Your task to perform on an android device: I want to buy black jeans for myself from the Adidas app. Search for black jeans on the app.
Image 0: 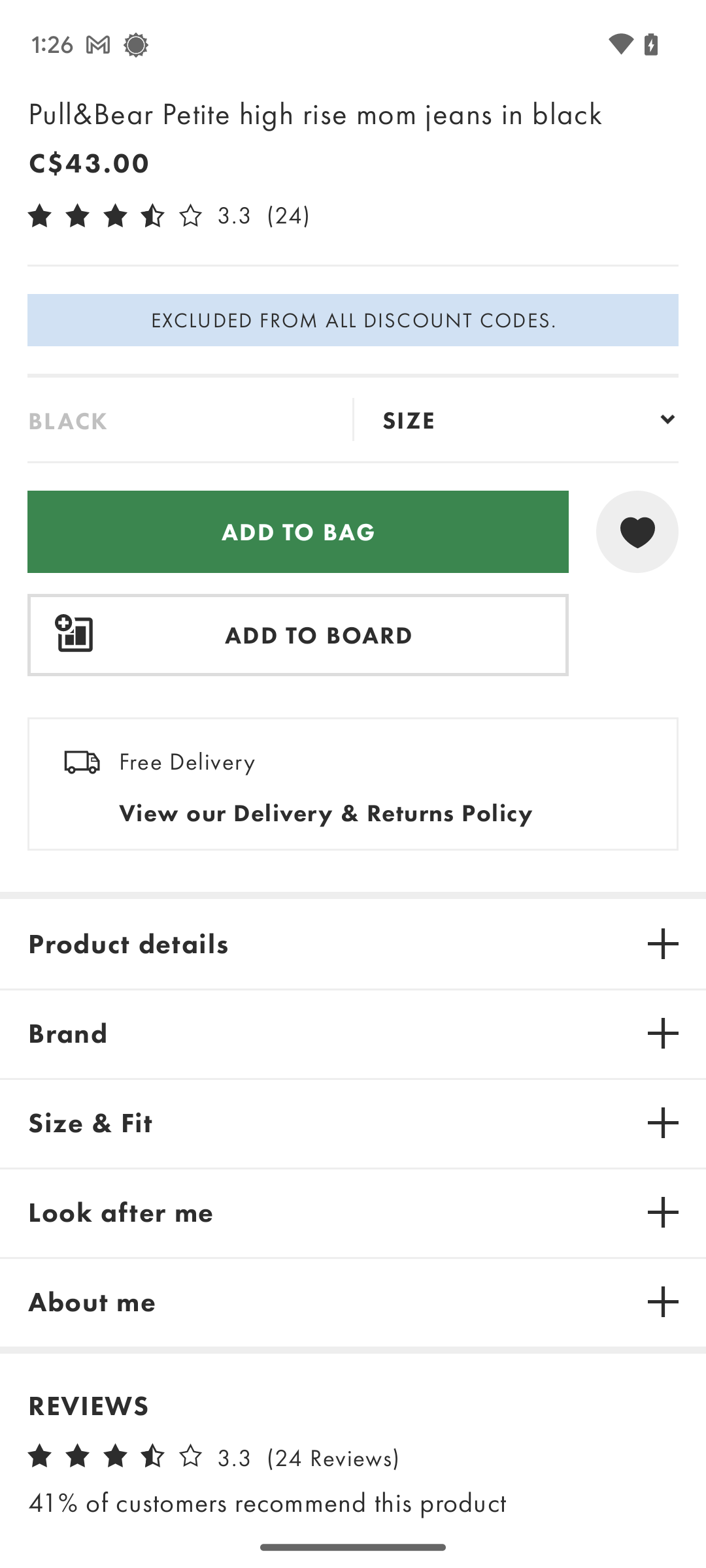
Open the Adidas app.
Step 0: open app "adidas"
Image 3: 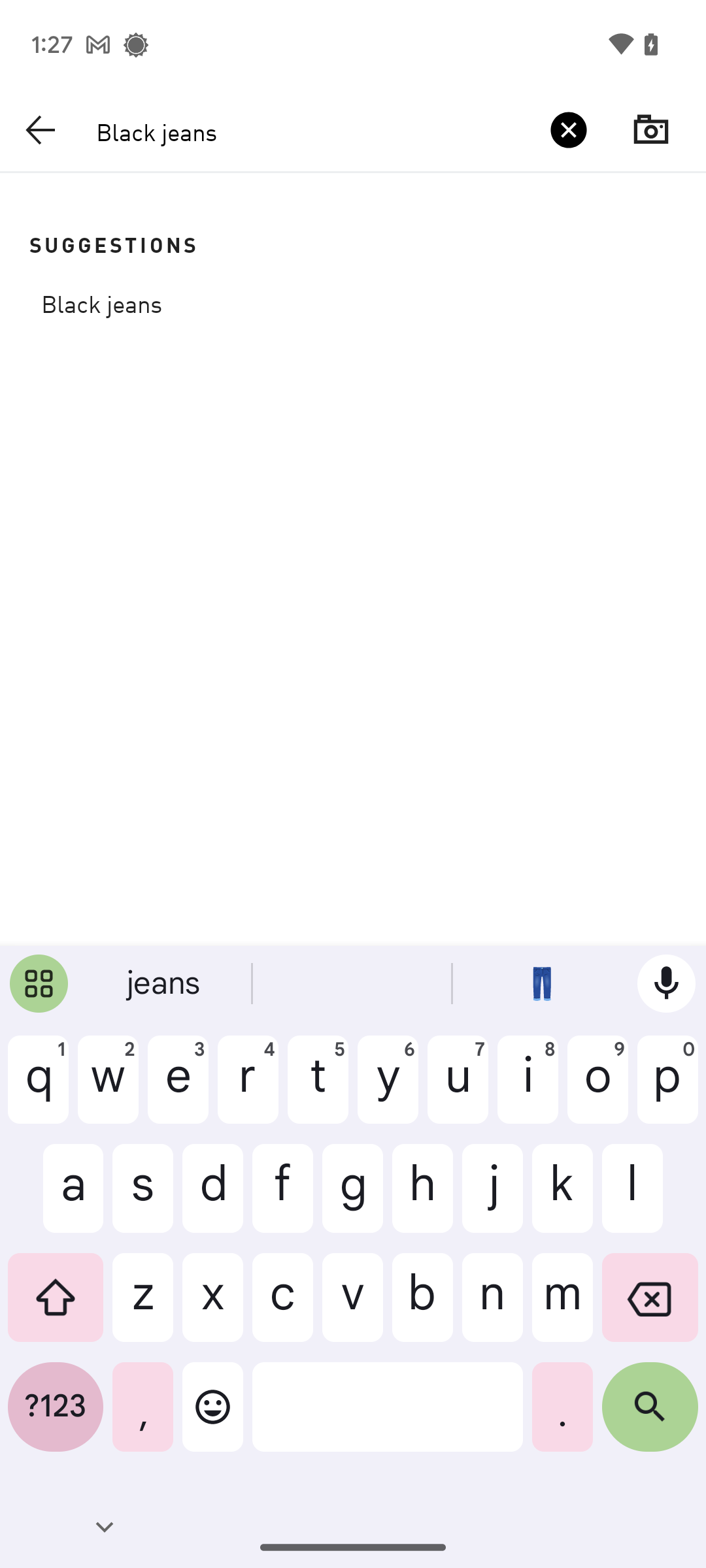
Click on the search  button at the bottom right of the keyboard.
Step 3: click (650, 1417)